Your task to perform on an android device: I want to buy an iPhone 15 phone on the Flipkart app because the iPhone 15 wasn’t just a phone, it was a gateway to the future, a tool for creativity and a symbol staying current in a fast changing world
Image 0: 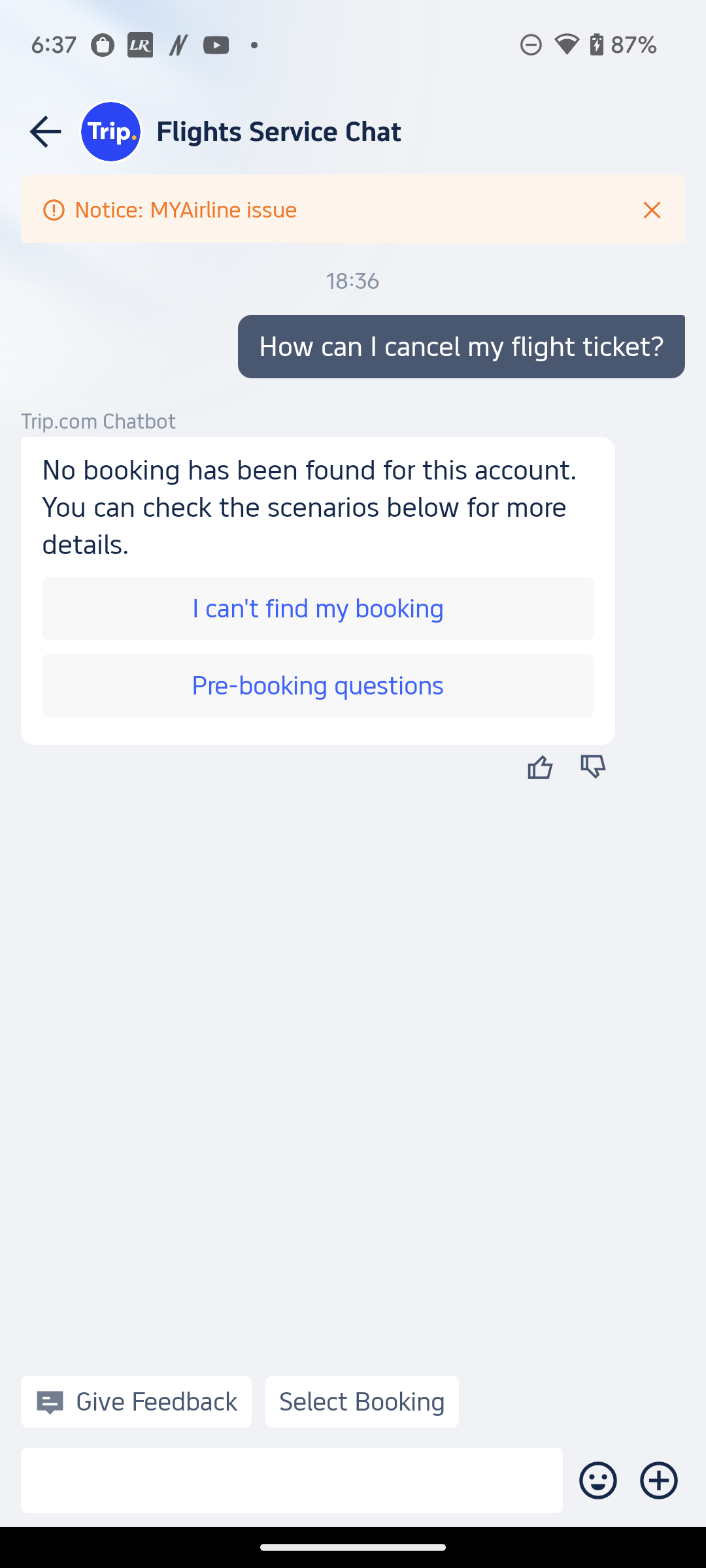
Open the Flipkart app
Step 0: open app "Flipkart"
Image 1: 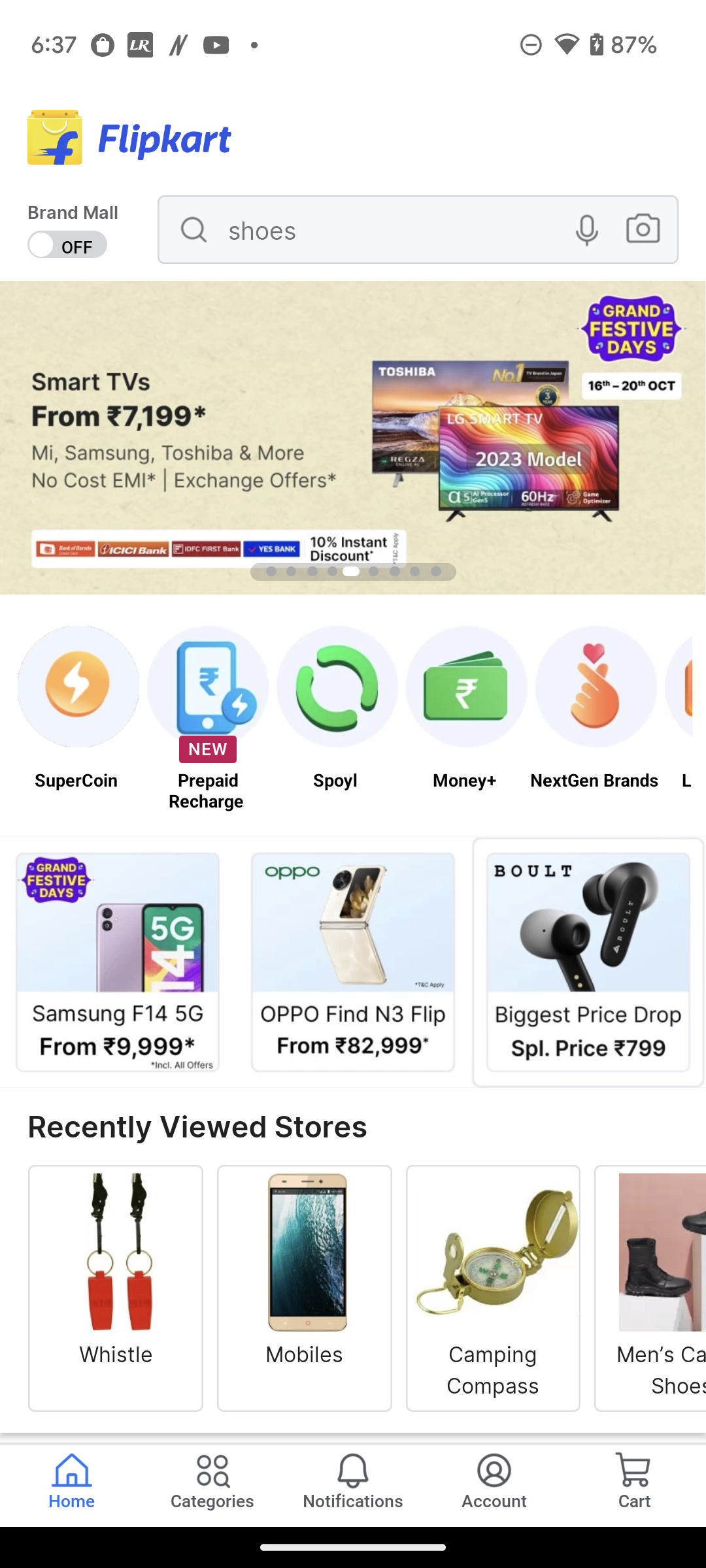
Click on the search icon at the top left of the screen
Step 1: click (186, 231)
Image 2: 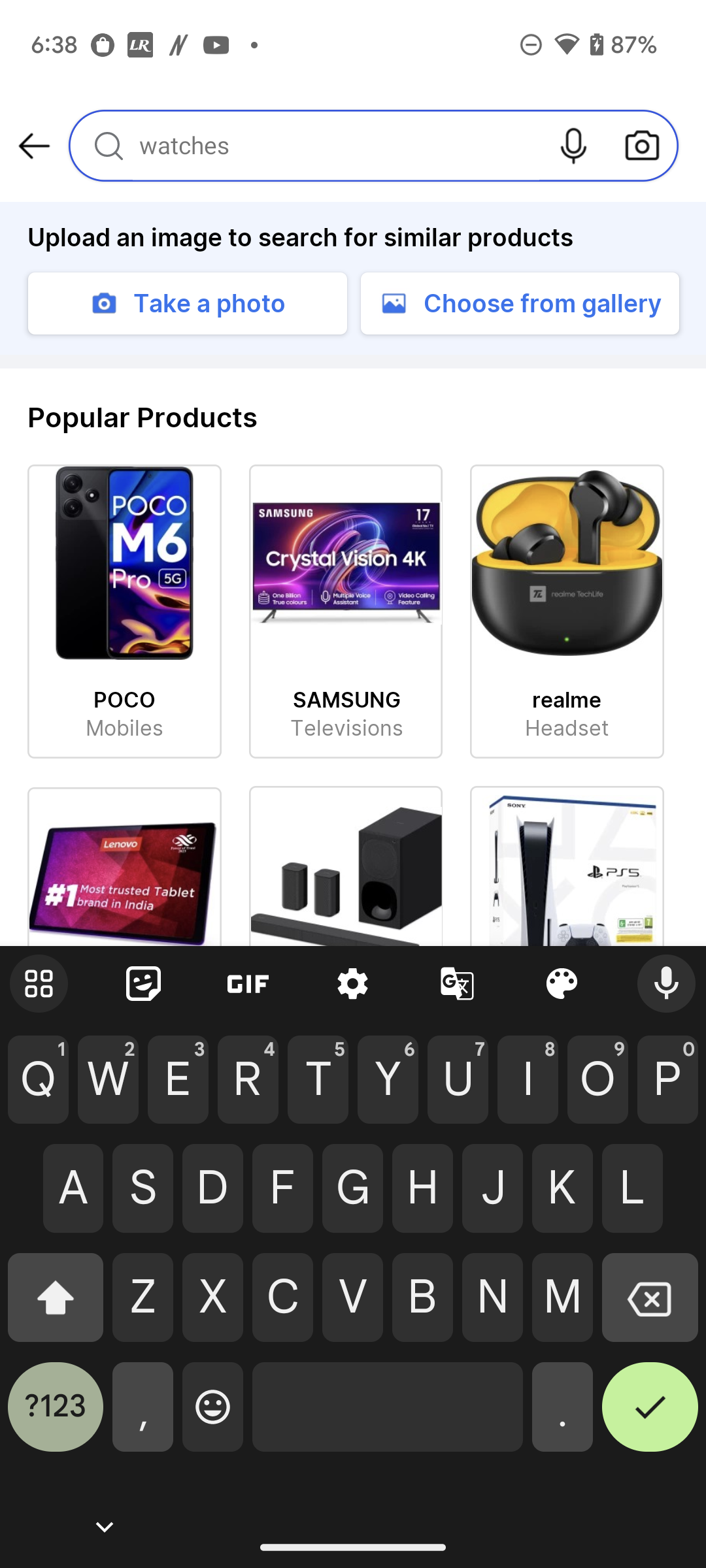
Type iphone 15 in search bar
Step 2: type "iphone 15 "